Your task to perform on an android device: Open the clock app and snooze the alarm.
Image 0: 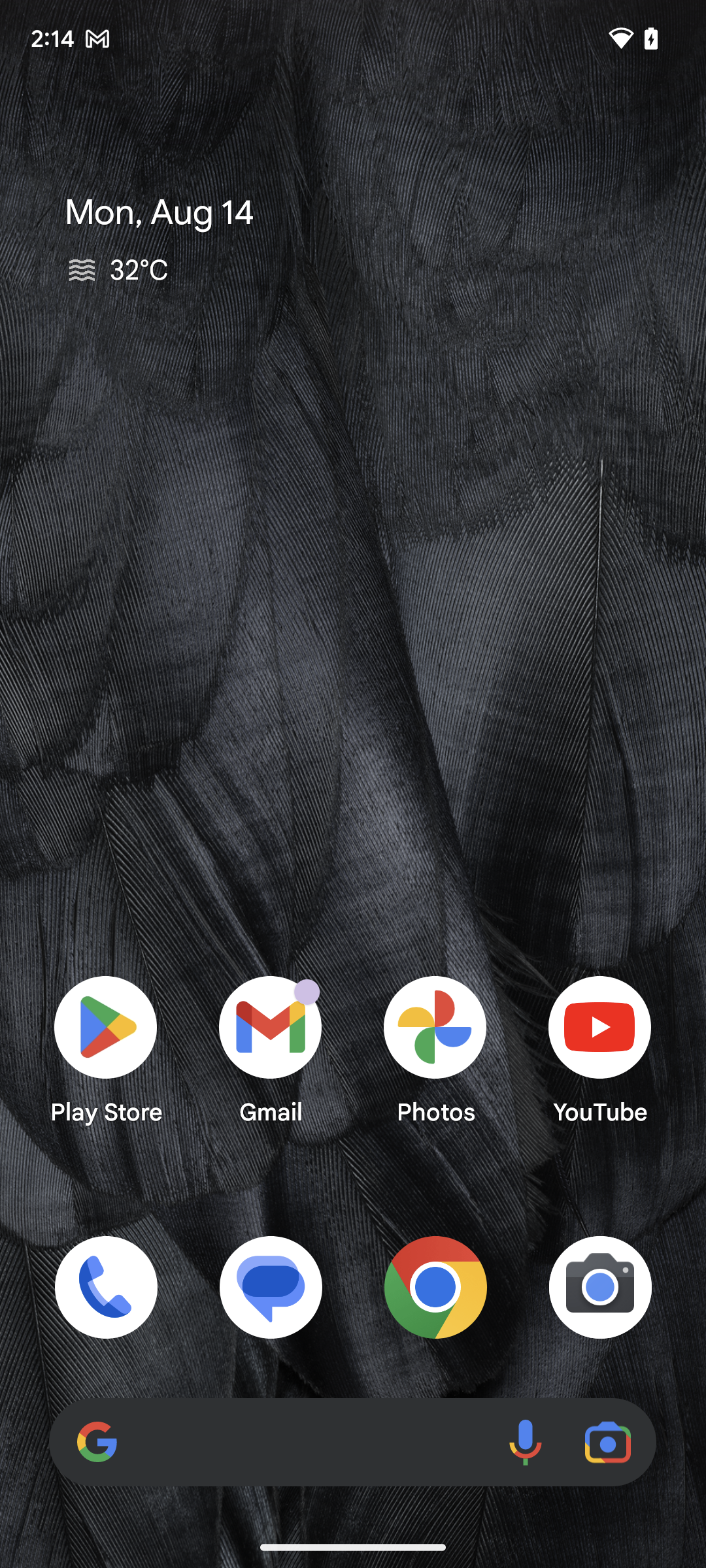
Open the clock app.
Step 0: open app "The Clock"
Image 1: 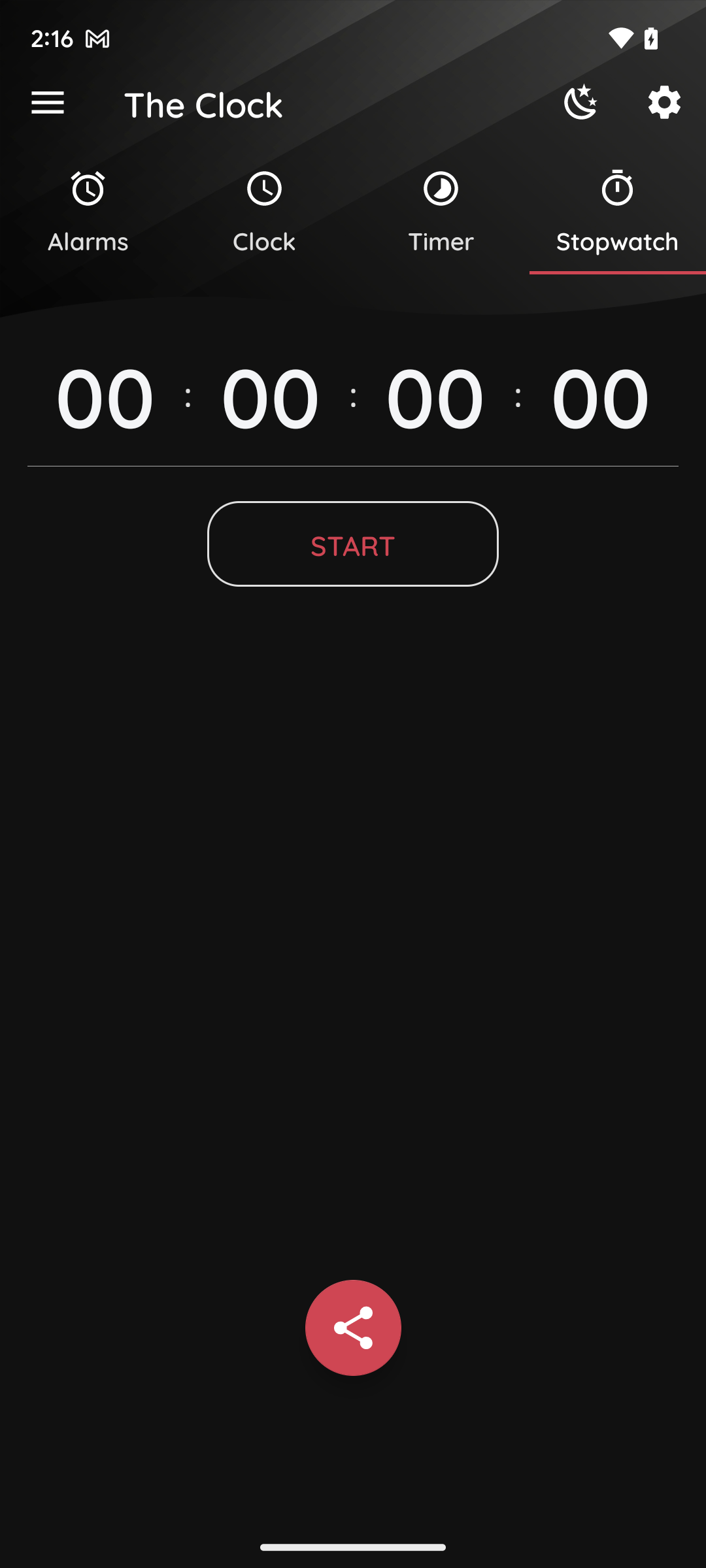
Tap on the alarm.
Step 1: click (88, 212)
Image 2: 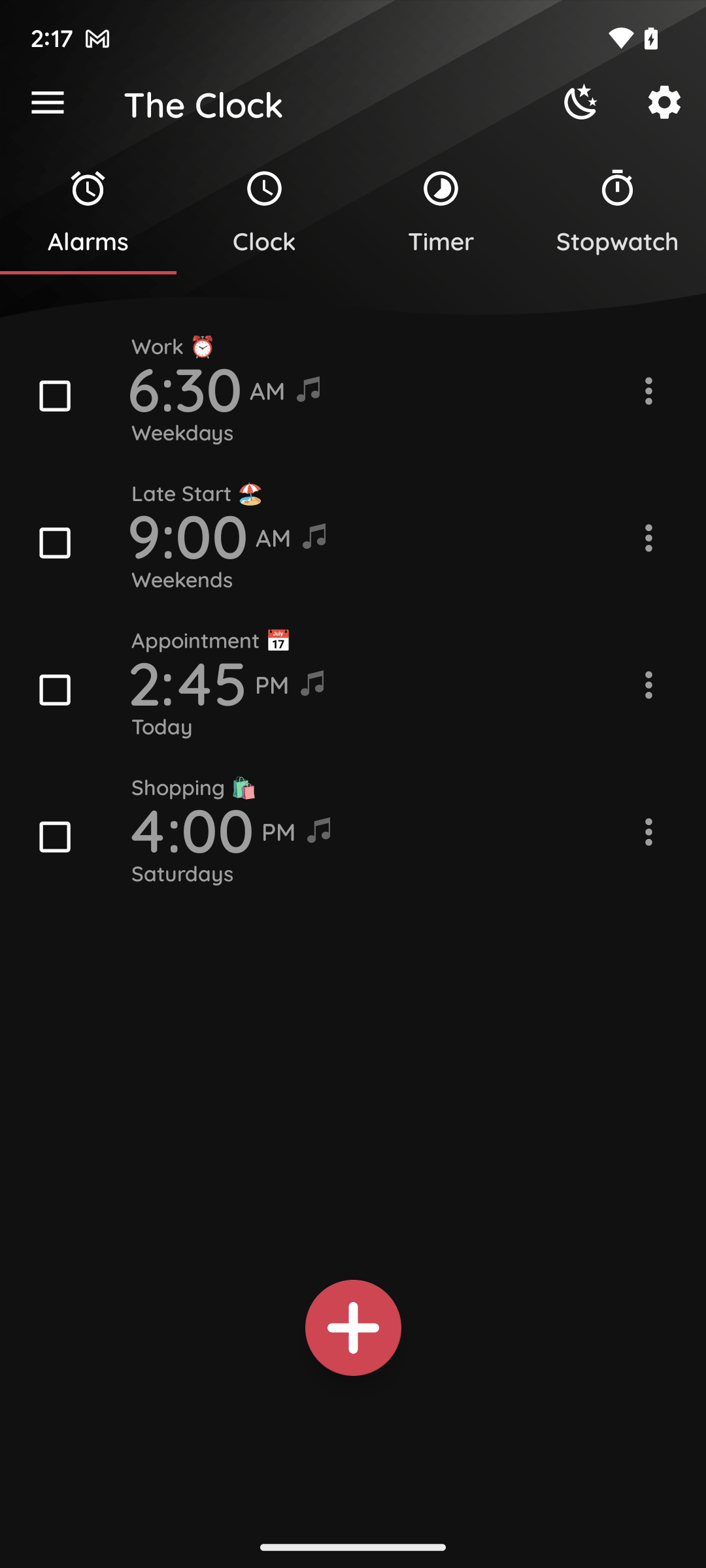
Set alarm
Step 2: click (76, 836)
Image 3: 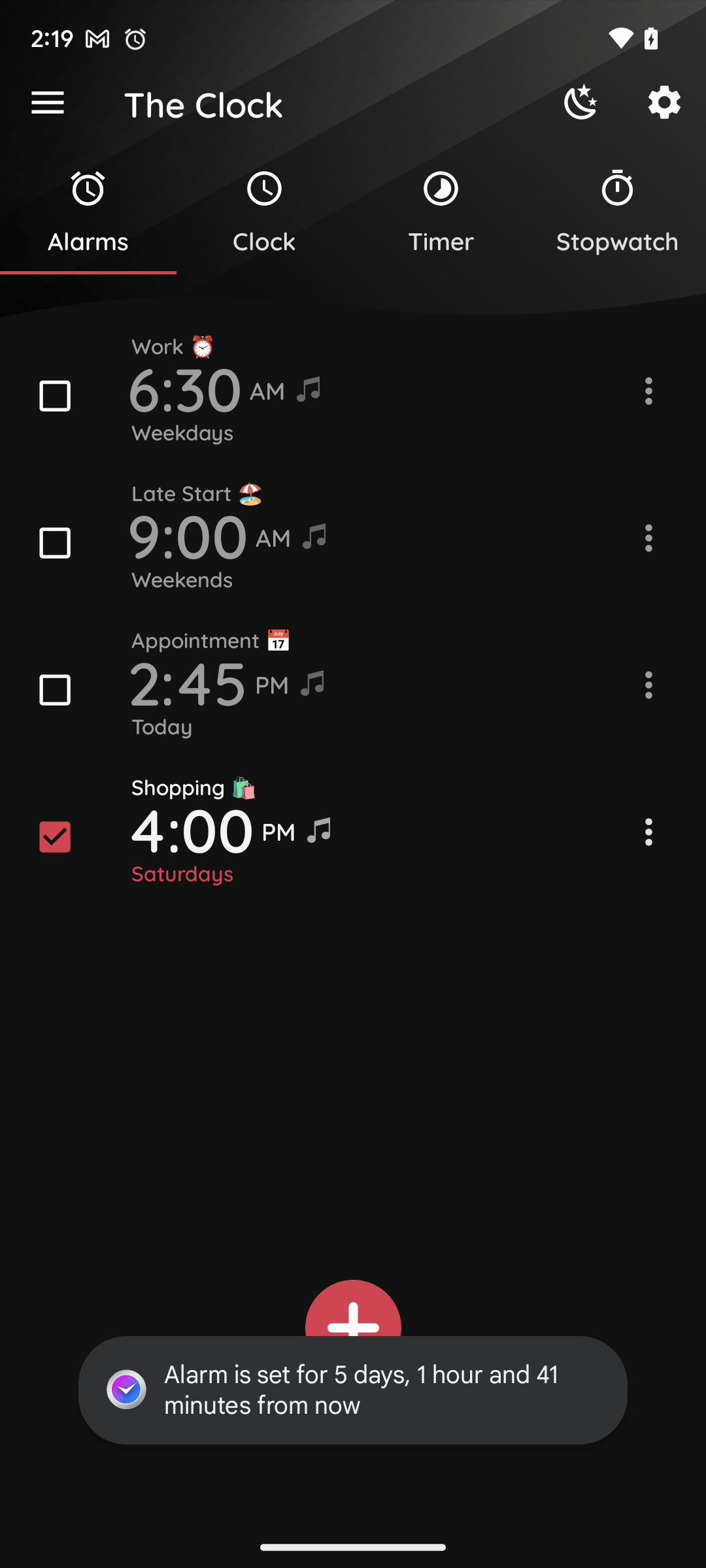
For snooze, click on the three dots present on the right corner of the alarm time.
Step 3: click (639, 839)
Image 4: 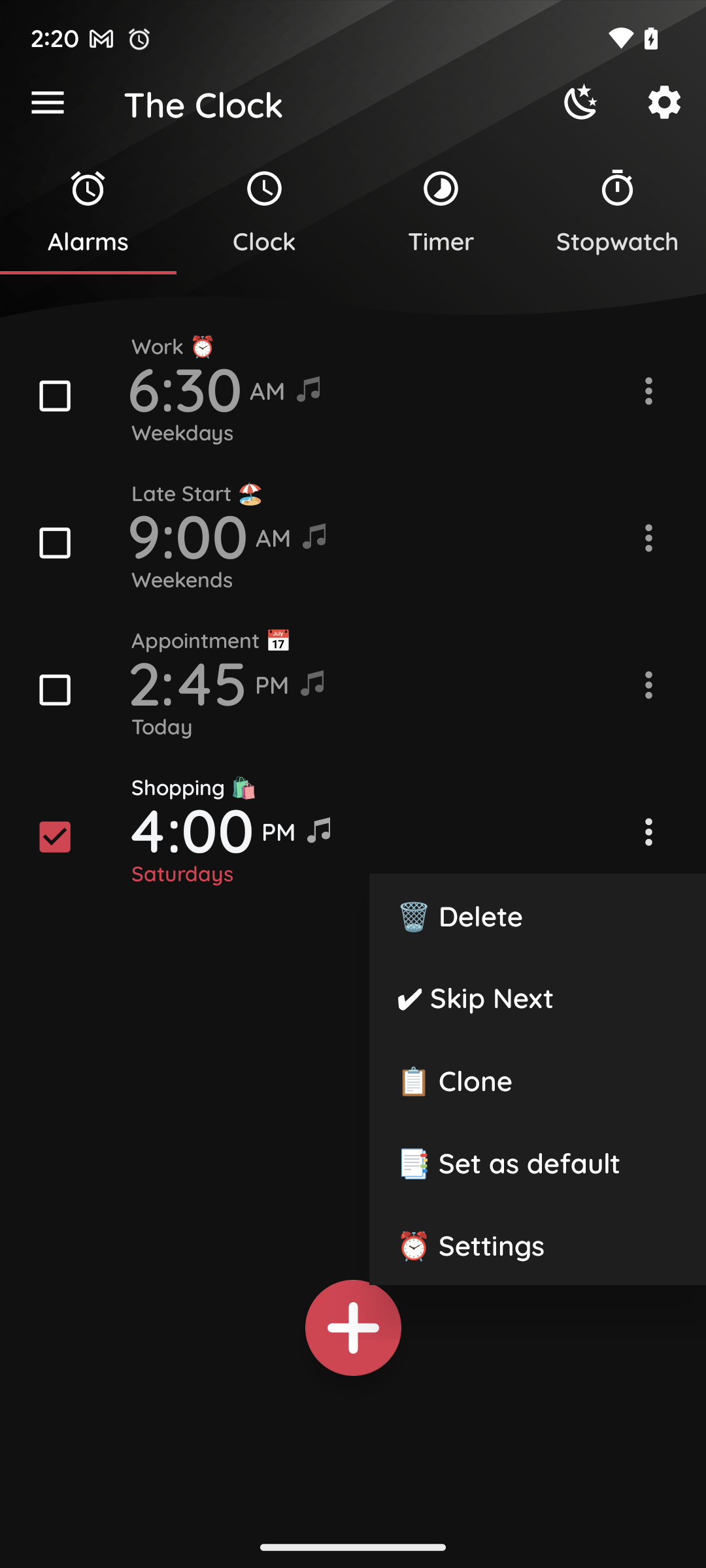
Click on the setting icon present on the right side of the screen.
Step 4: click (537, 1243)
Image 5: 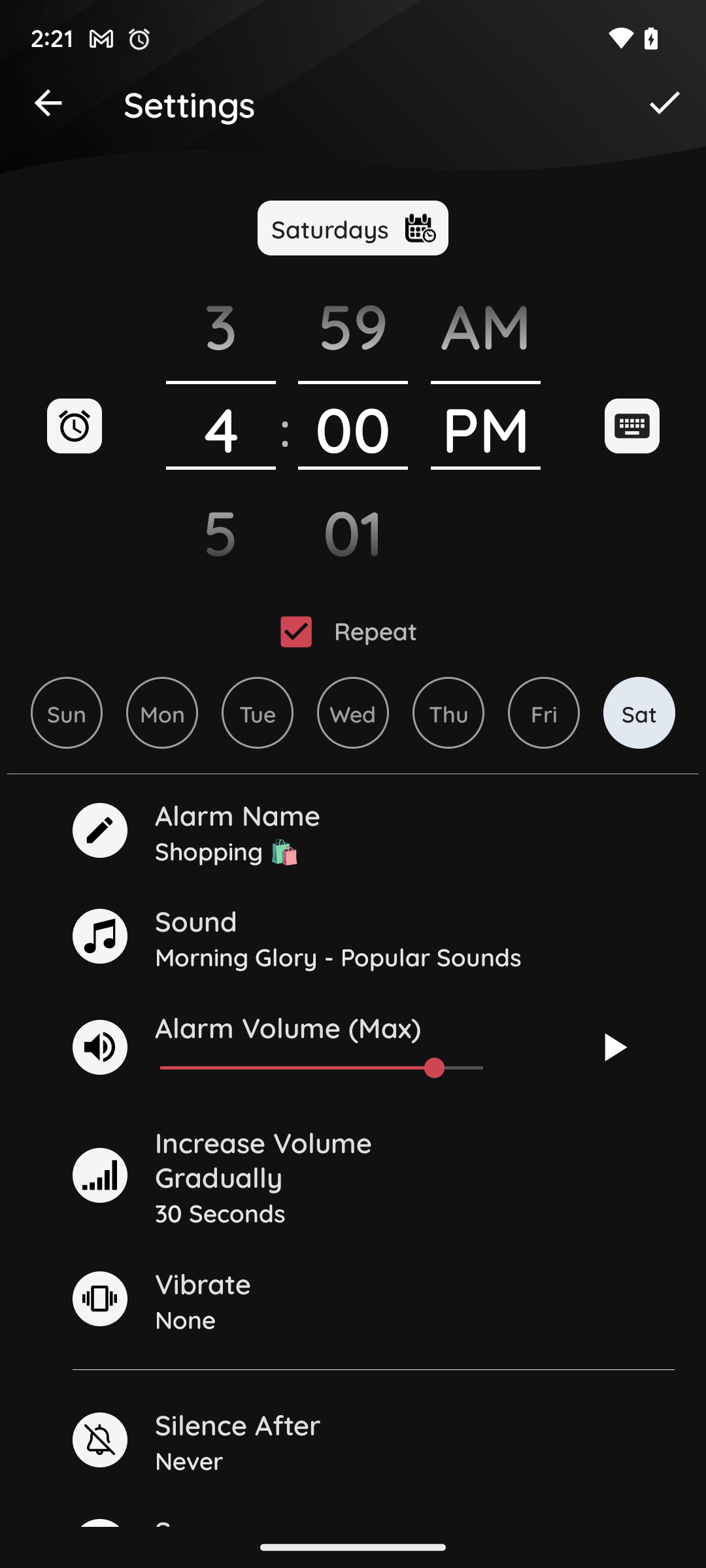
Click on the setting icon present on the right side of the screen.
Step 5: wait
Image 6: 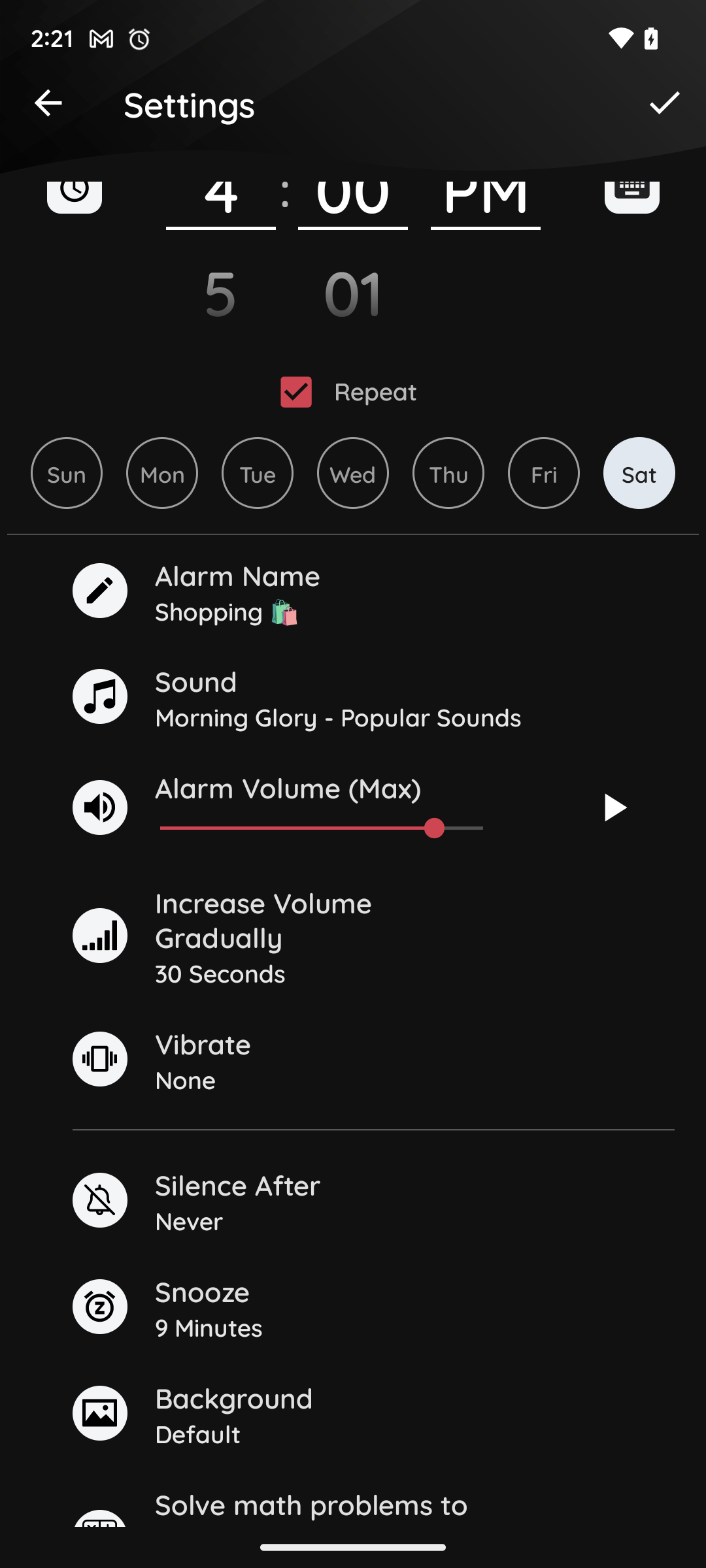
Click on snooze.
Step 6: click (203, 1290)
Image 7: 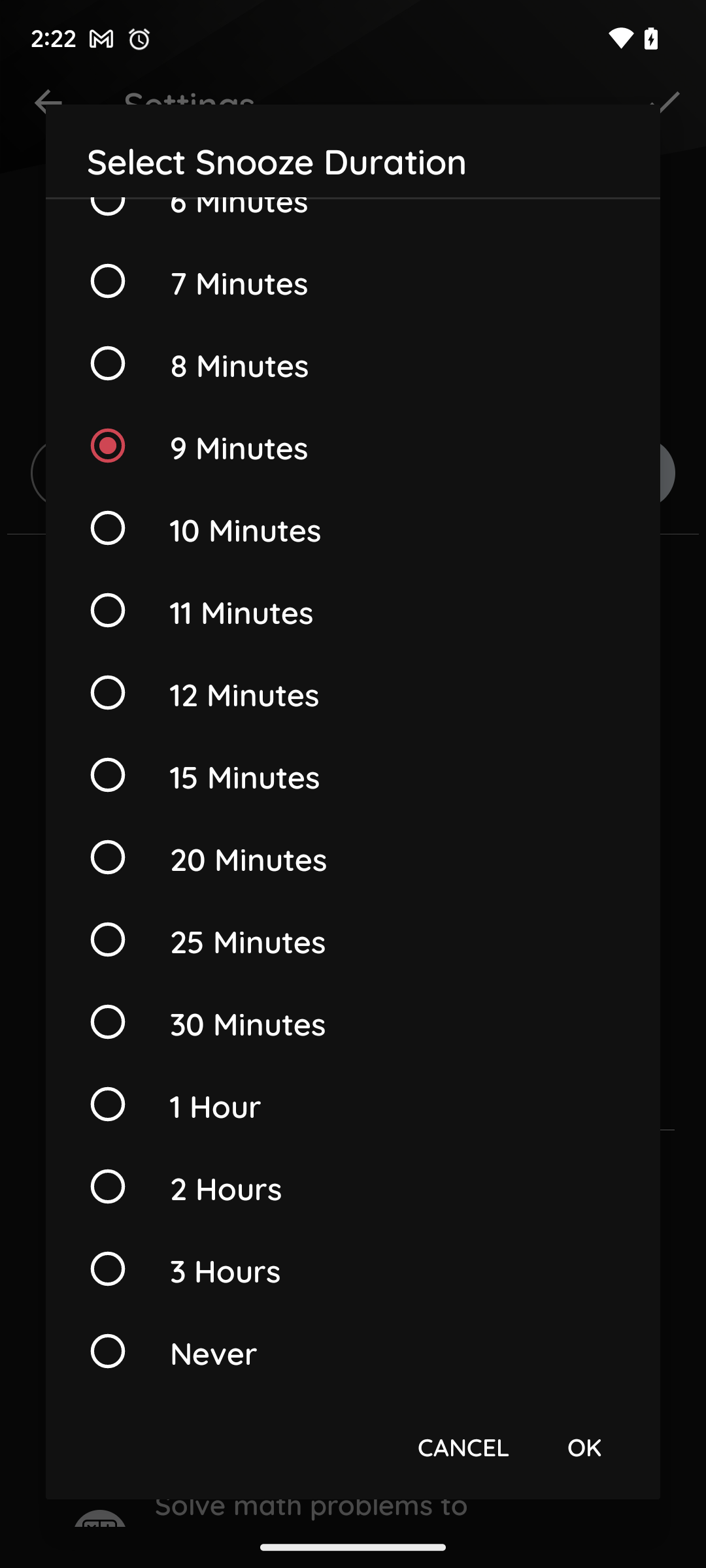
Tap on OK.
Step 7: click (584, 1445)